Your task to perform on an android device: Go to the H&M app & view the product reviews
Image 0: 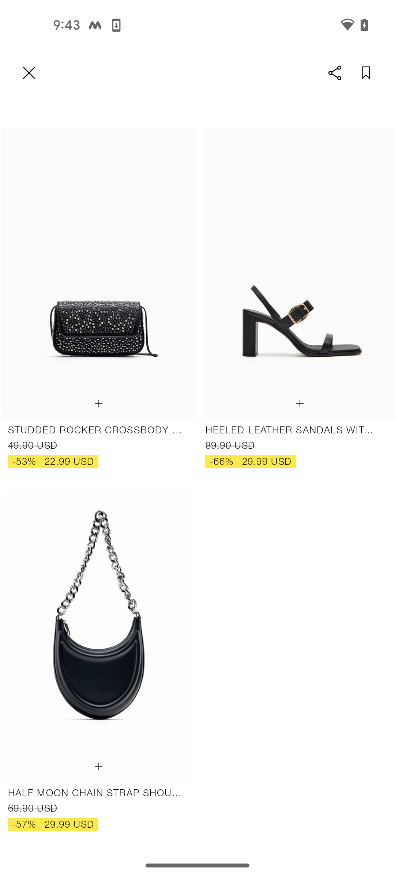
open H&M app
Step 0: open app "H&M"
Image 1: 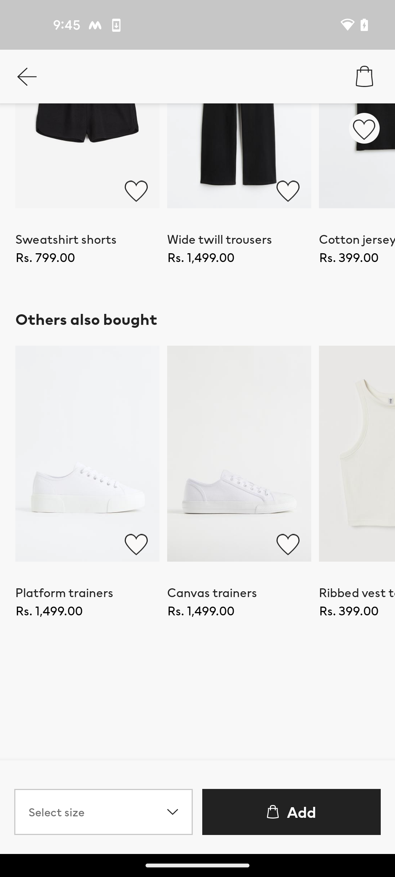
scroll up to view reviews option
Step 1: scroll up
Image 2: 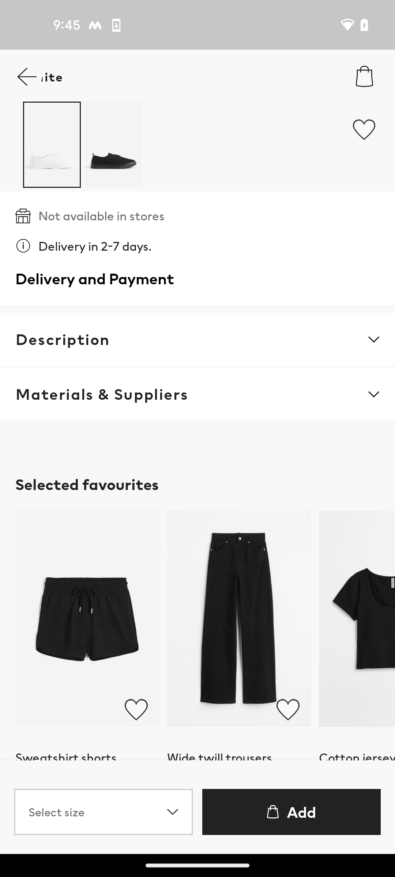
scroll up to view reviews option
Step 2: scroll up
Image 3: 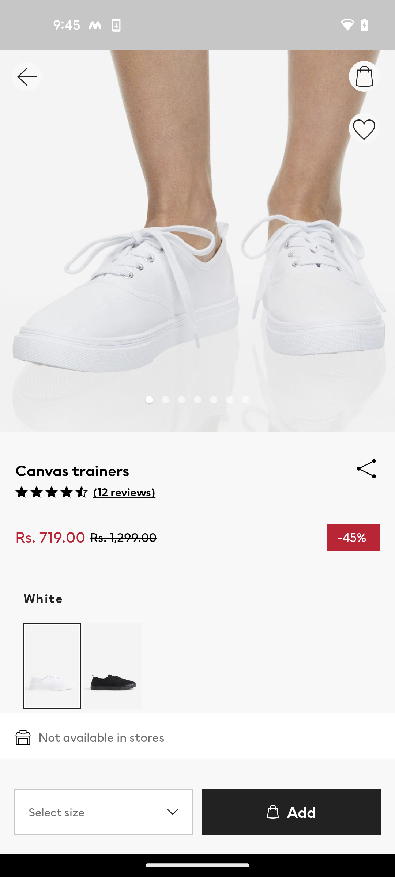
scroll up to view reviews option
Step 3: scroll up
Image 4: 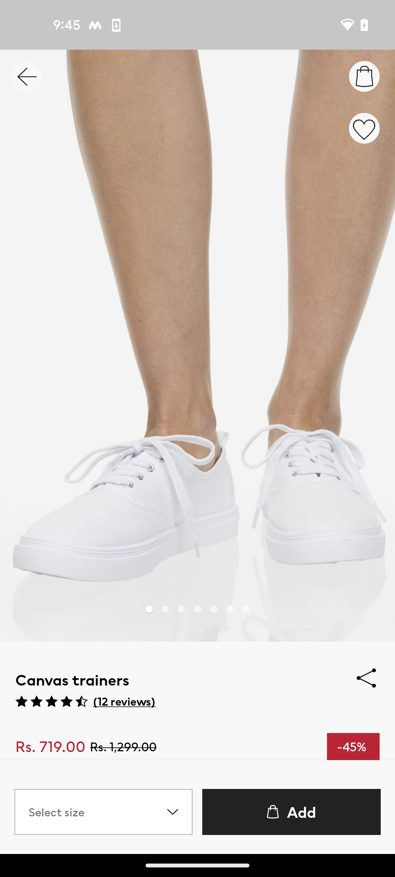
click on 12 reviews option
Step 4: click (124, 701)